Your task to perform on an android device: I want to save Vegan stir fried udon noodles to my collections
Image 1: 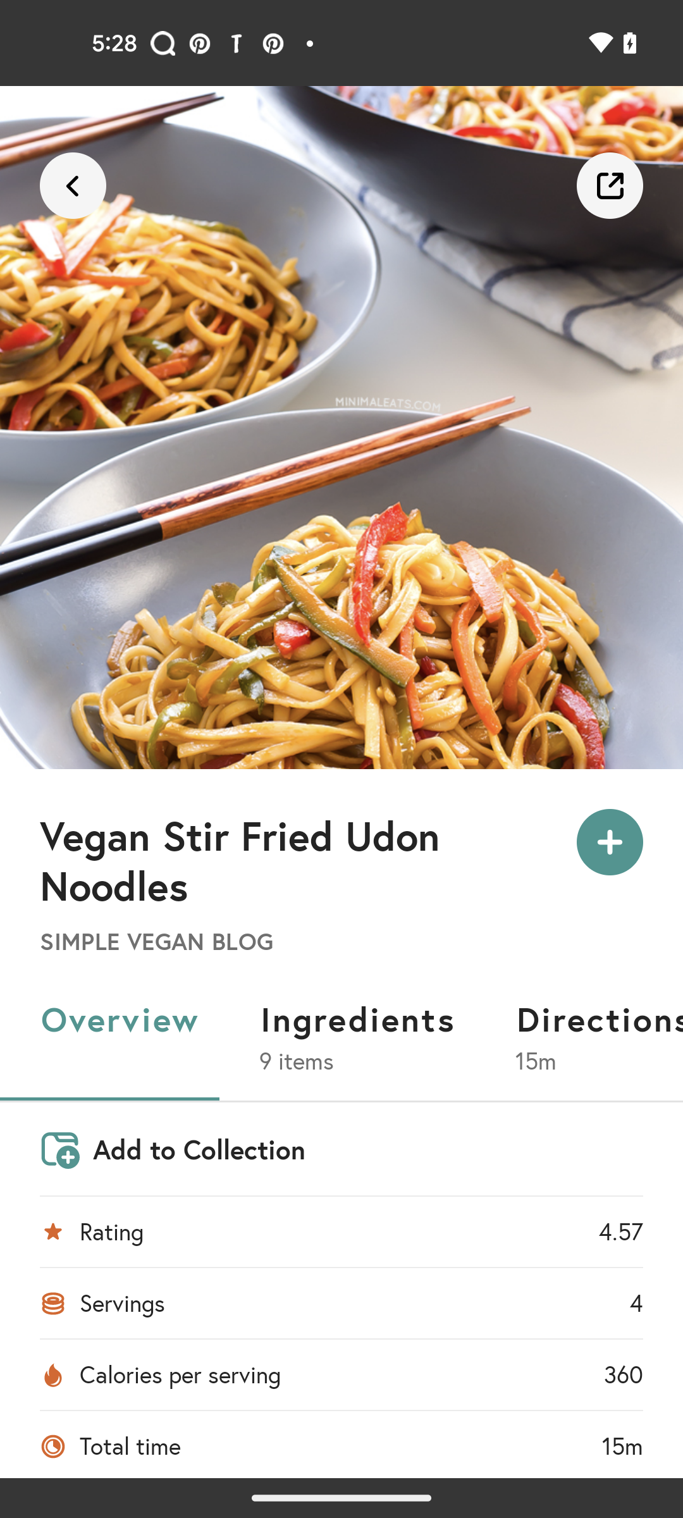
click on the add icon
Step 1: click (610, 841)
Image 2: 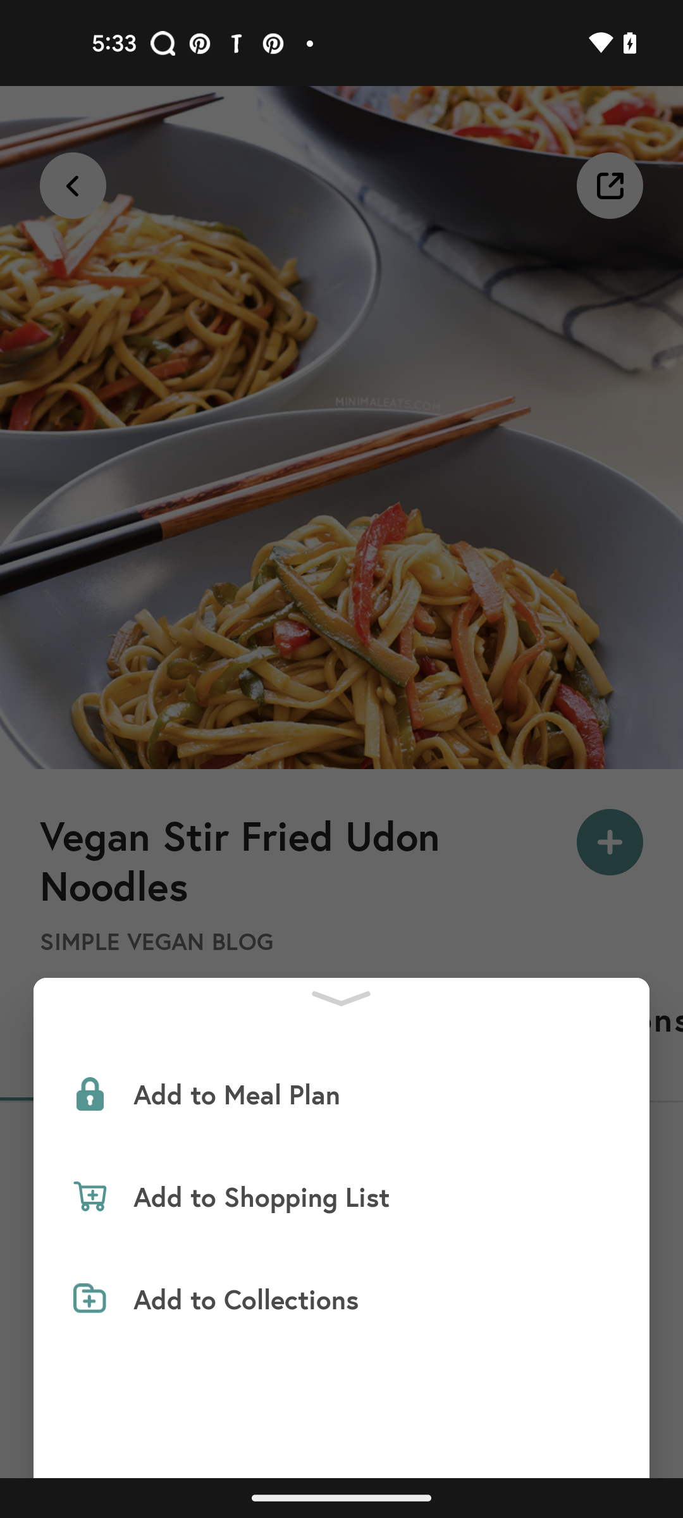
click on the add to collections
Step 2: click (371, 1299)
Image 4: 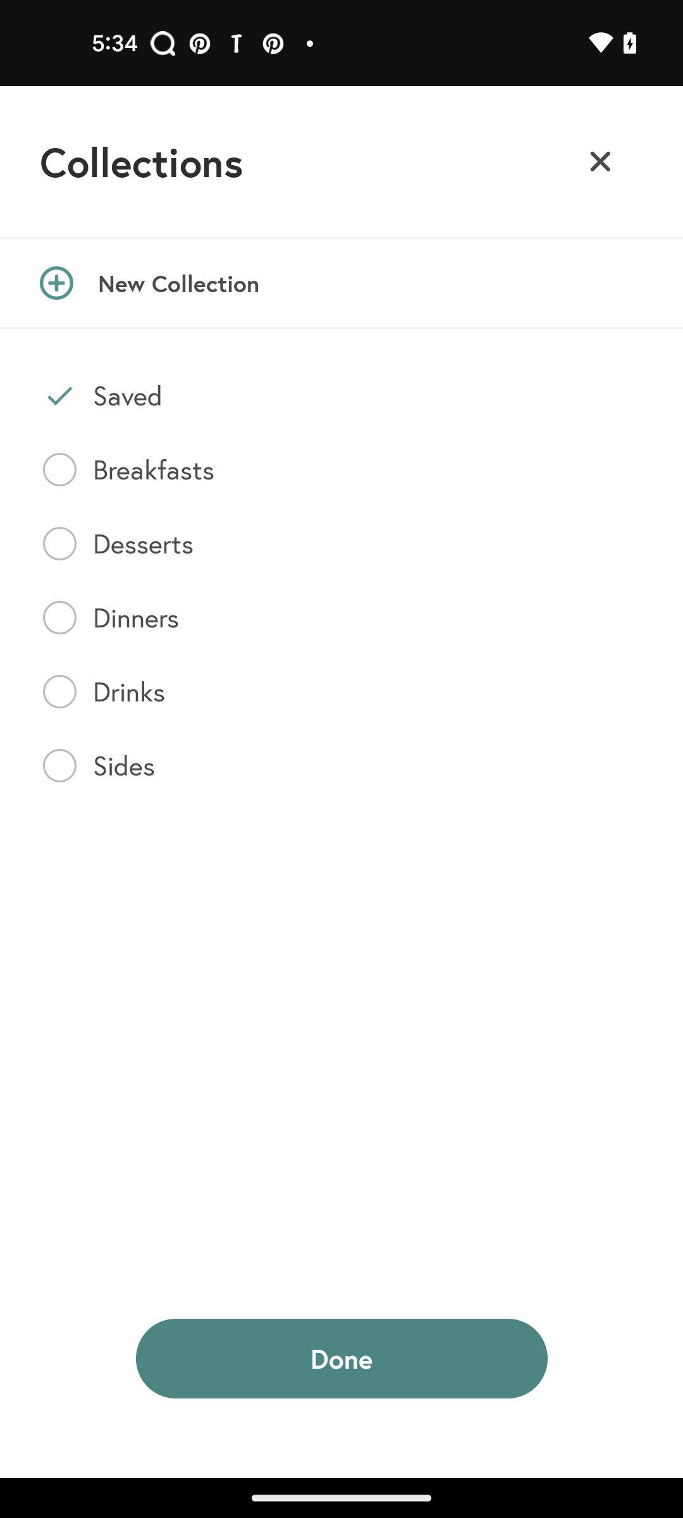
click on the done button
Step 4: click (341, 1358)